Your task to perform on an android device: Utilizing the PlantCam app, I want to identify the plant by taking a picture of it and identifying its species.
Image 0: 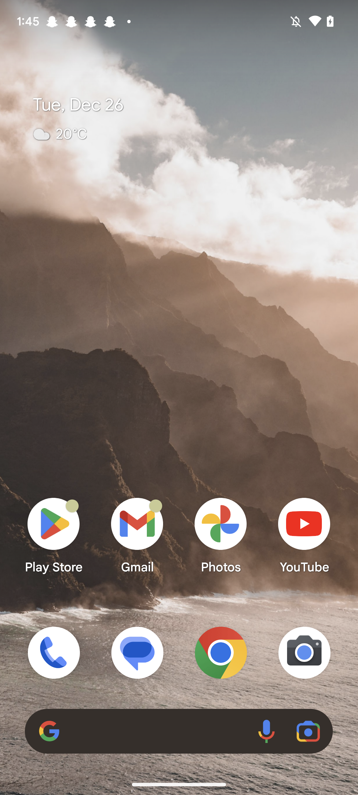
Open PlantCam app
Step 0: open app "PlantCam"
Image 1: 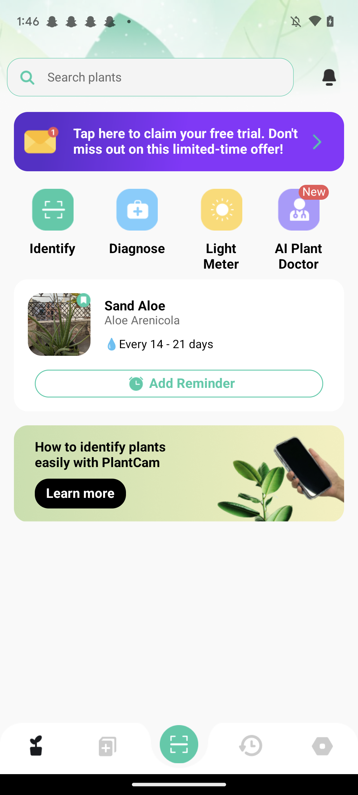
Click on Scan icon
Step 1: click (180, 743)
Image 2: 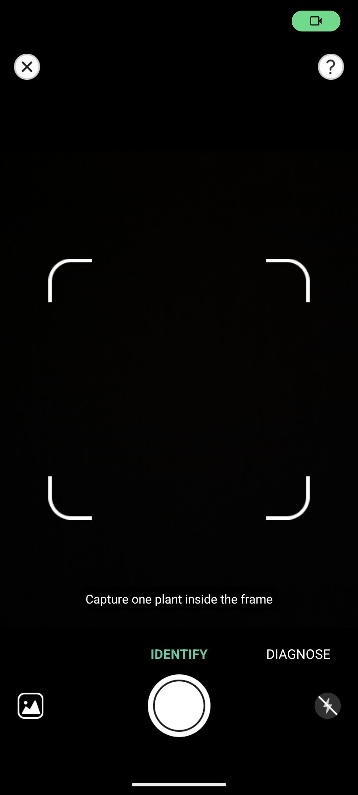
Click on Gallery icon at the bottom of left corner
Step 2: click (33, 704)
Image 3: 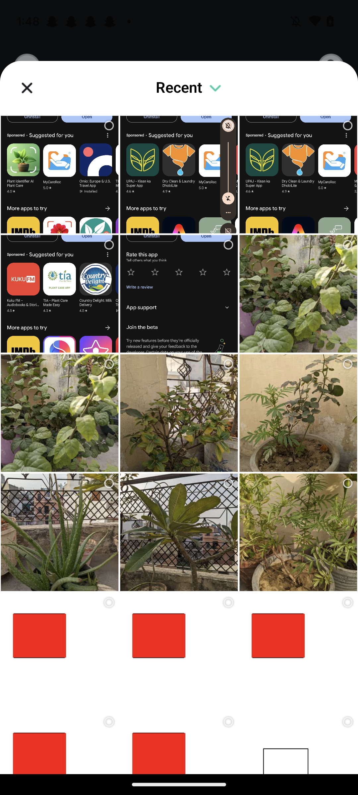
Select on the image
Step 3: click (60, 565)
Image 5: 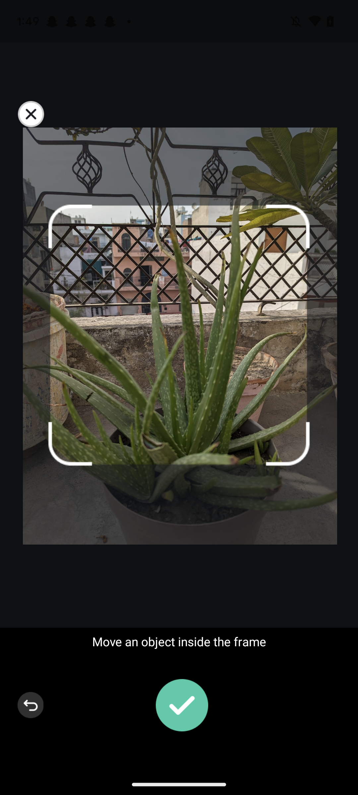
Click on tick icon
Step 5: click (179, 709)
Image 6: 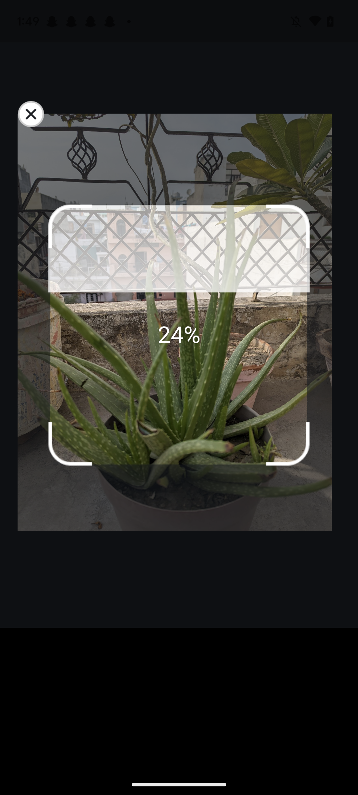
Click on tick icon
Step 6: wait